Your task to perform on an android device: Open the Easy Dialer and view the Favorites group contacts
Image 0: 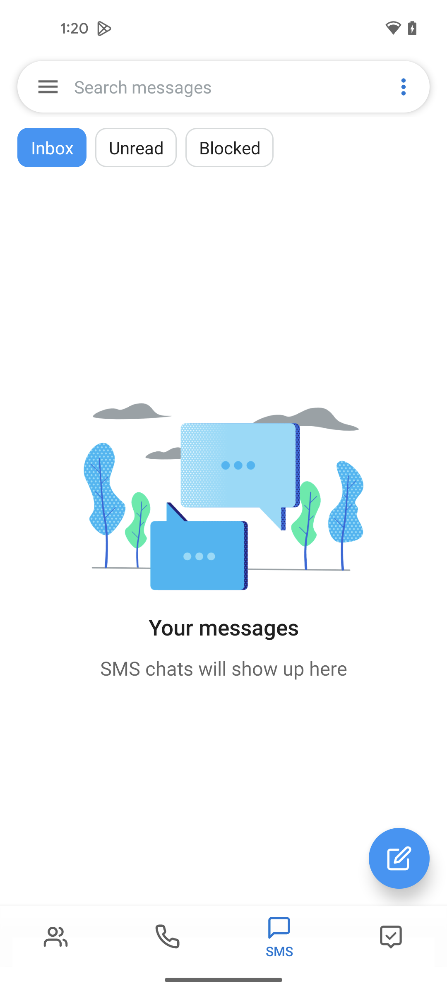
Open the Easy Dialer app
Step 0: open app "Easy Dialer"
Image 1: 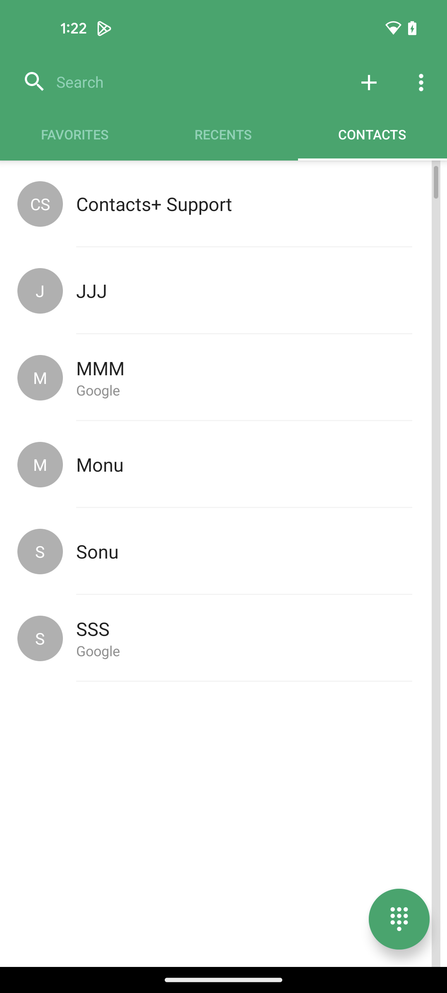
Click on the FAVORITES section
Step 1: click (74, 134)